Your task to perform on an android device: I would like to view the phone's build number details in the settings.
Image 0: 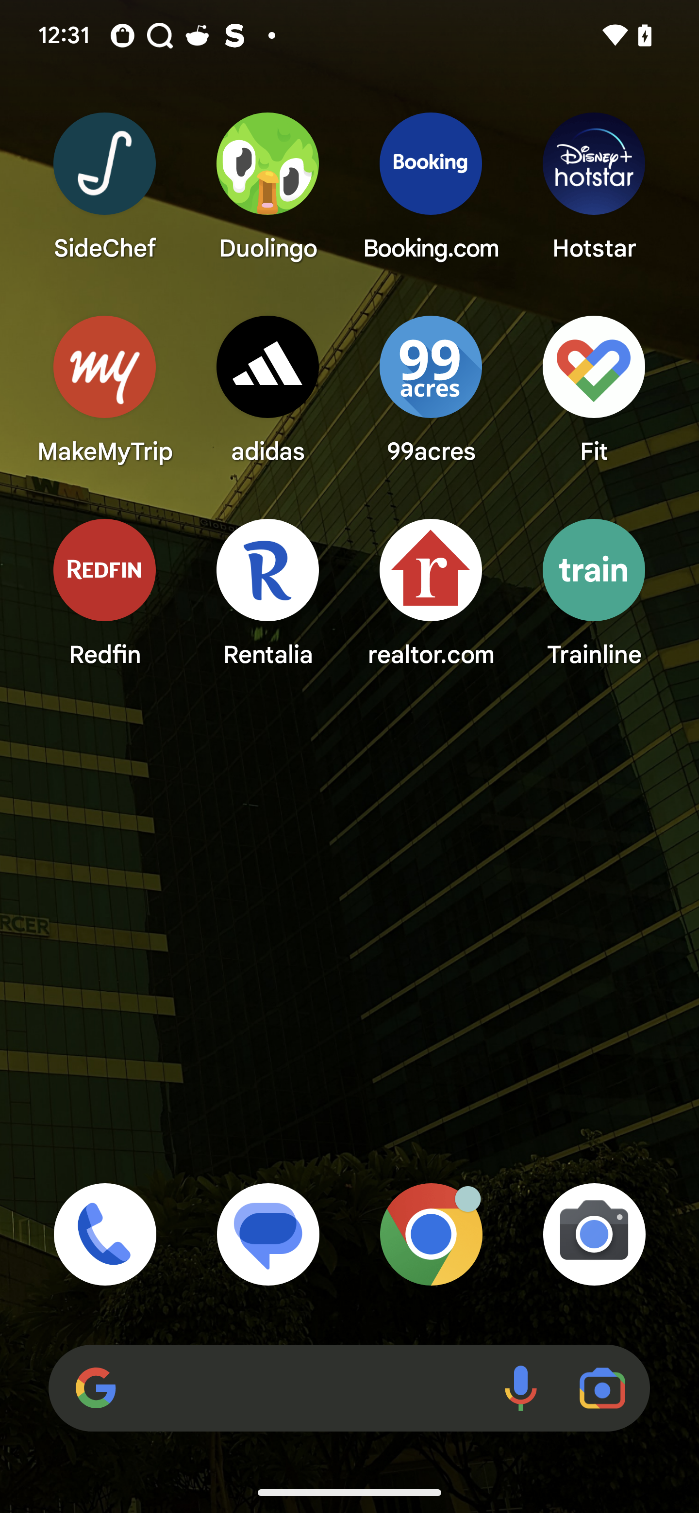
Open settings
Step 0: open app "Settings"
Image 2: 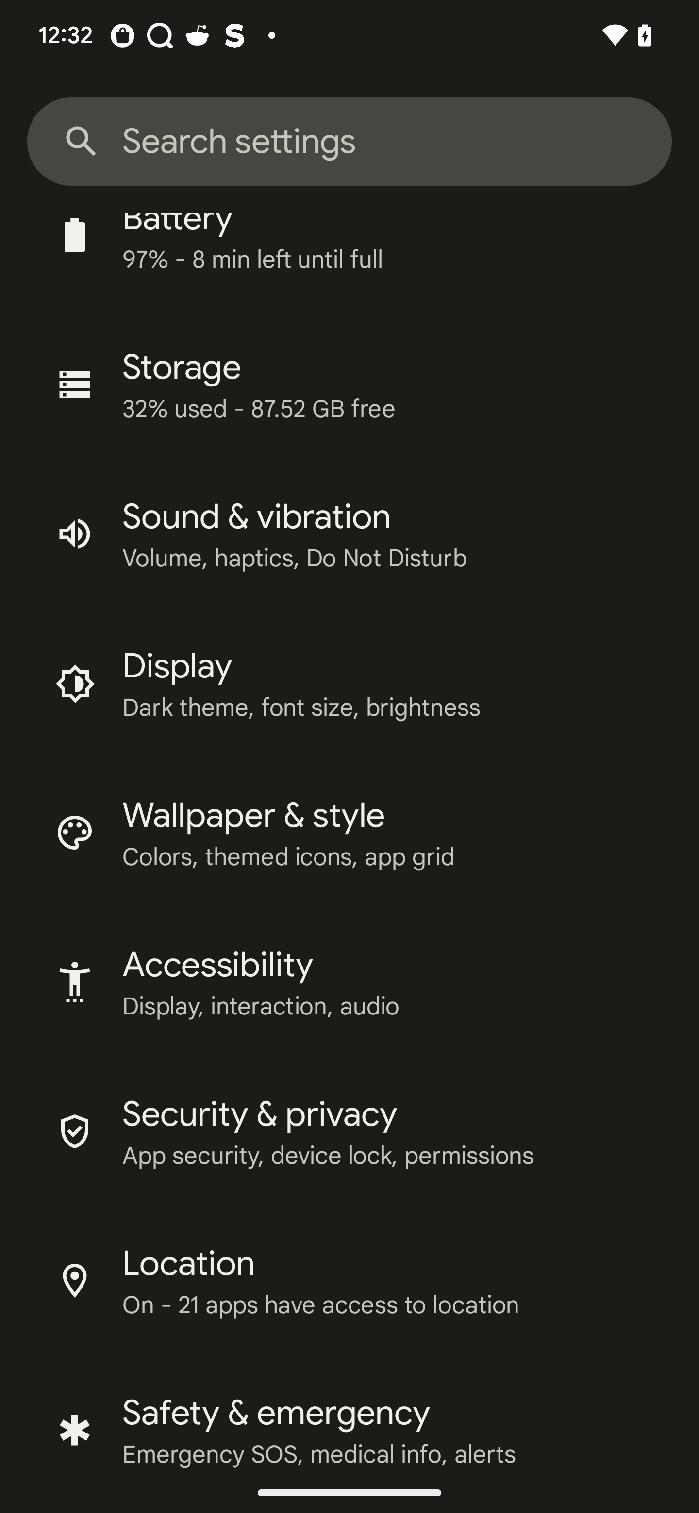
Swipe up on the screen
Step 2: scroll down
Image 3: 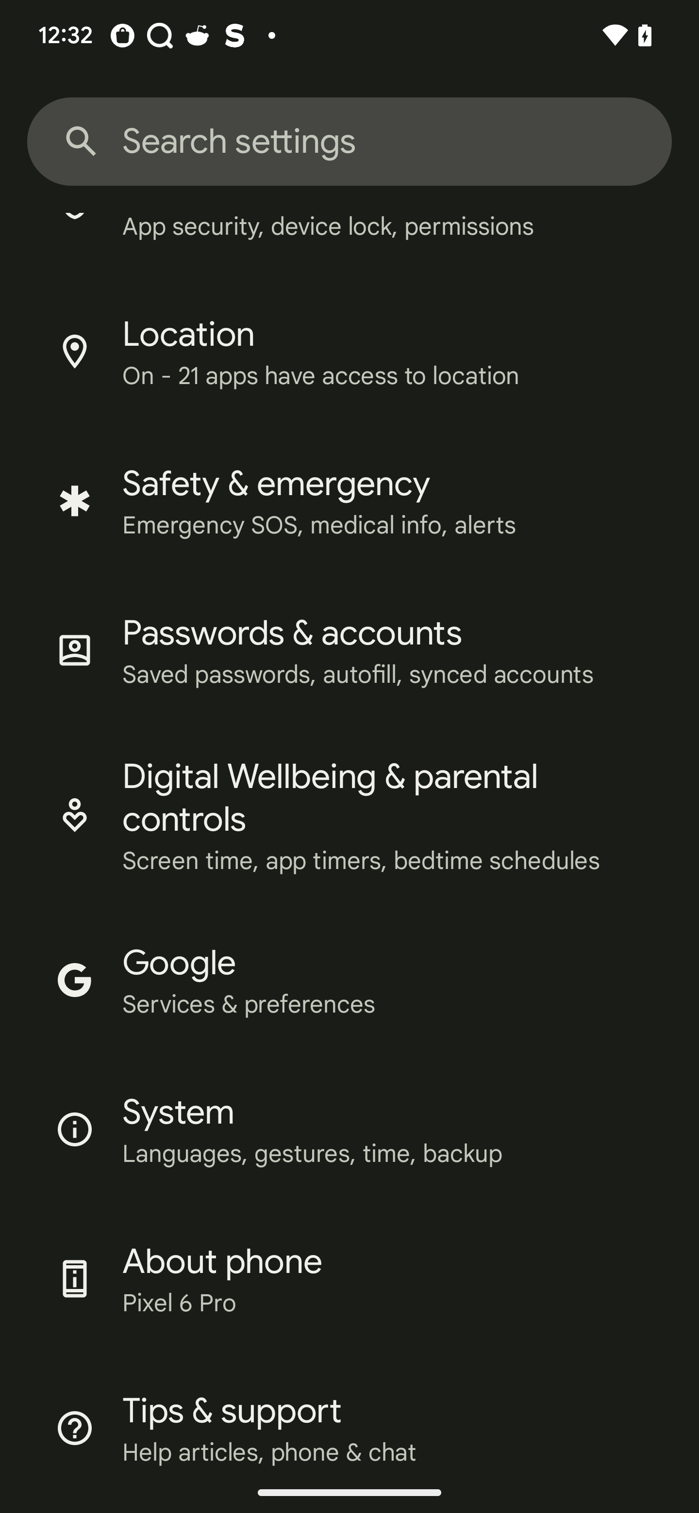
Click on the about phone
Step 3: click (222, 1261)
Image 4: 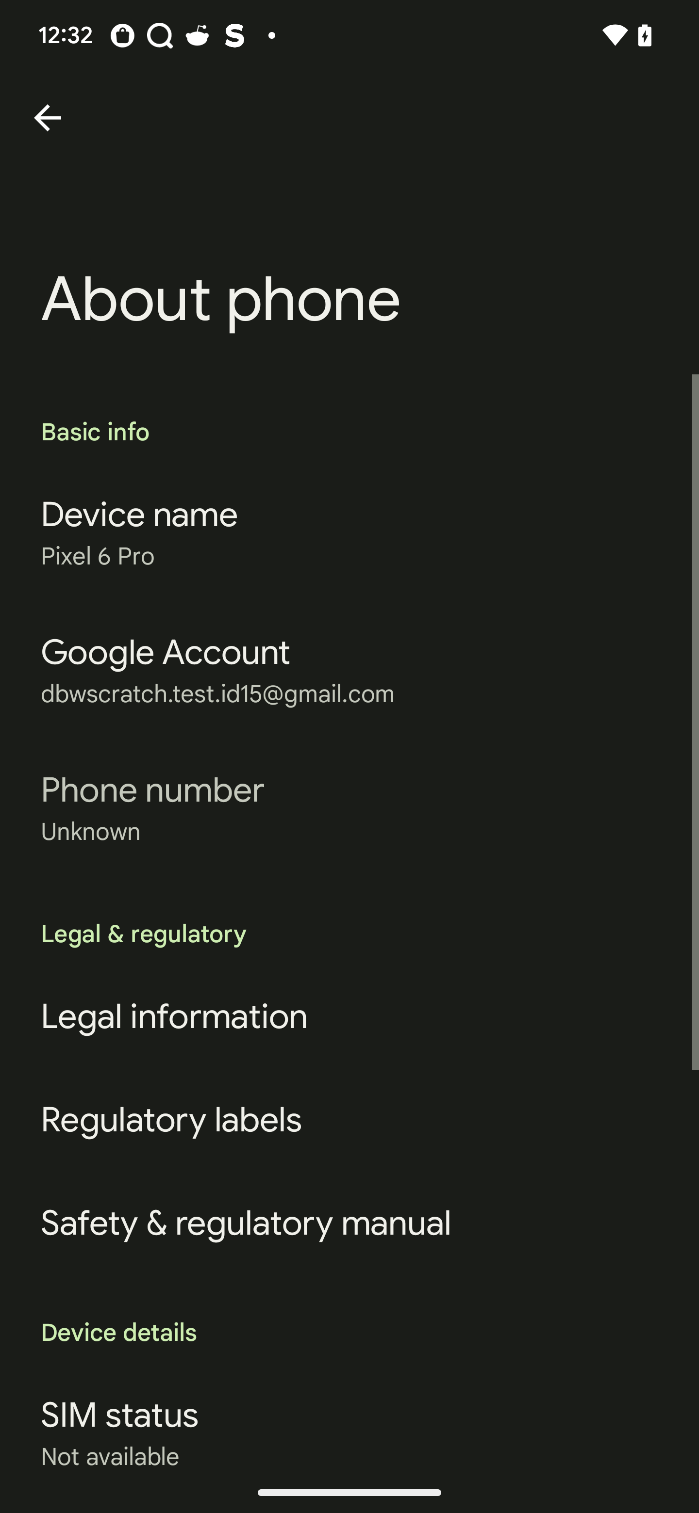
Swipe up on the screen
Step 4: scroll down
Image 5: 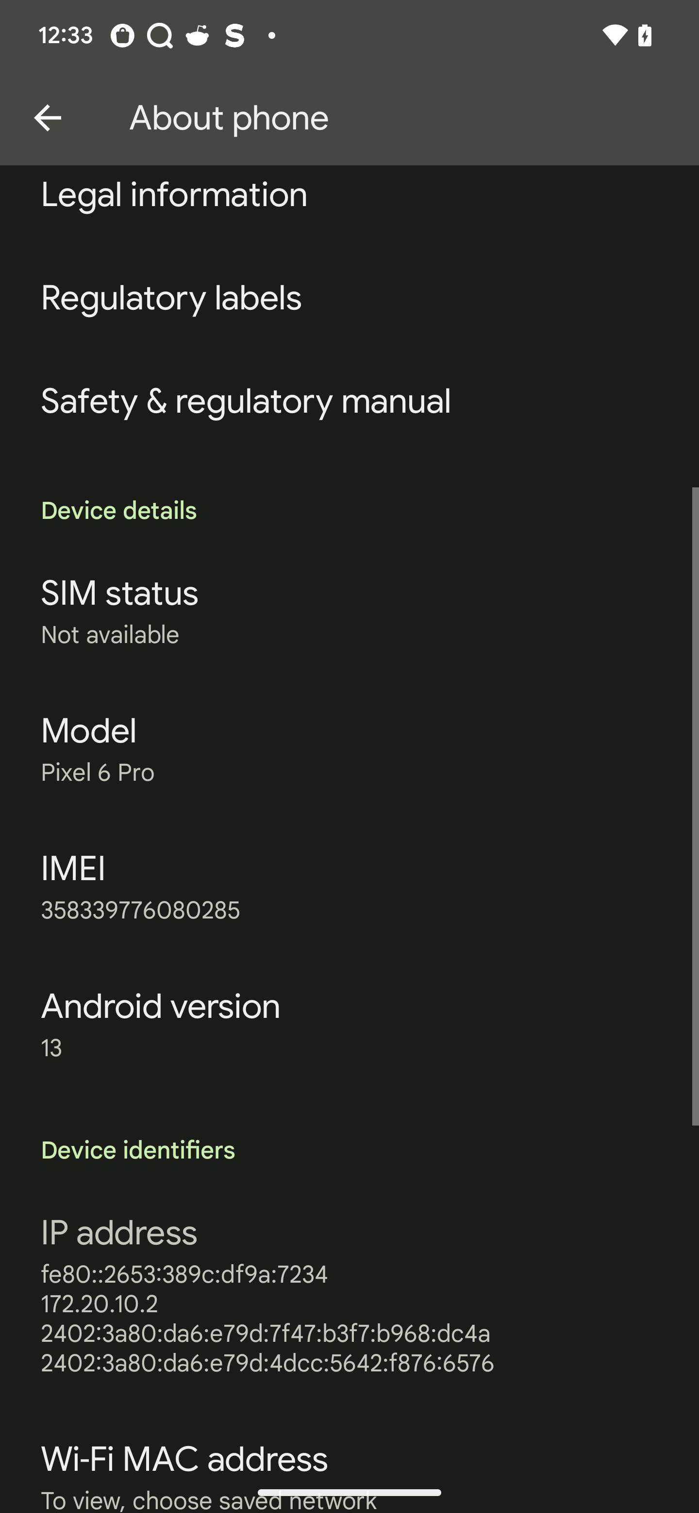
Swipe up on the screen
Step 5: scroll down